Your task to perform on an android device: I want to create a reminder to buy new Balance hiking shoes on the Schedule Planner app with a due date of December 23.
Image 1: 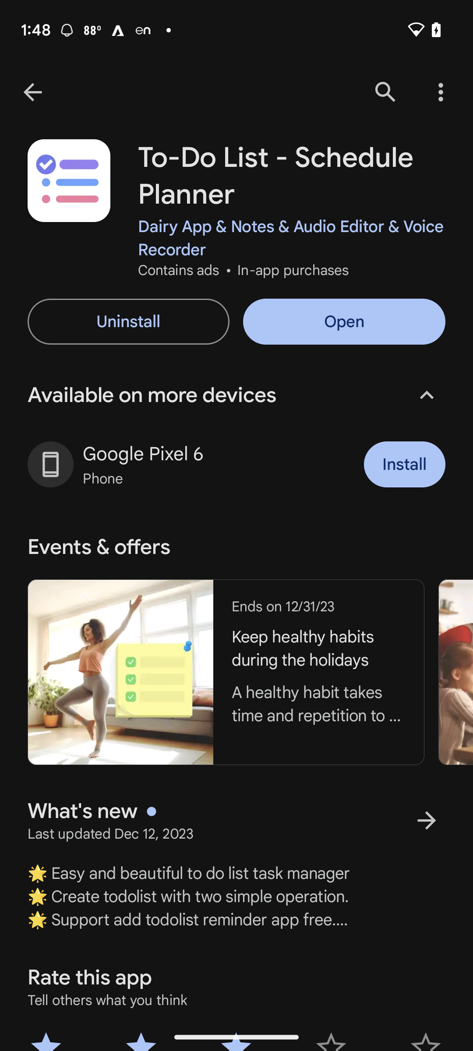
Open Schedule planner app
Step 1: click (344, 321)
Image 2: 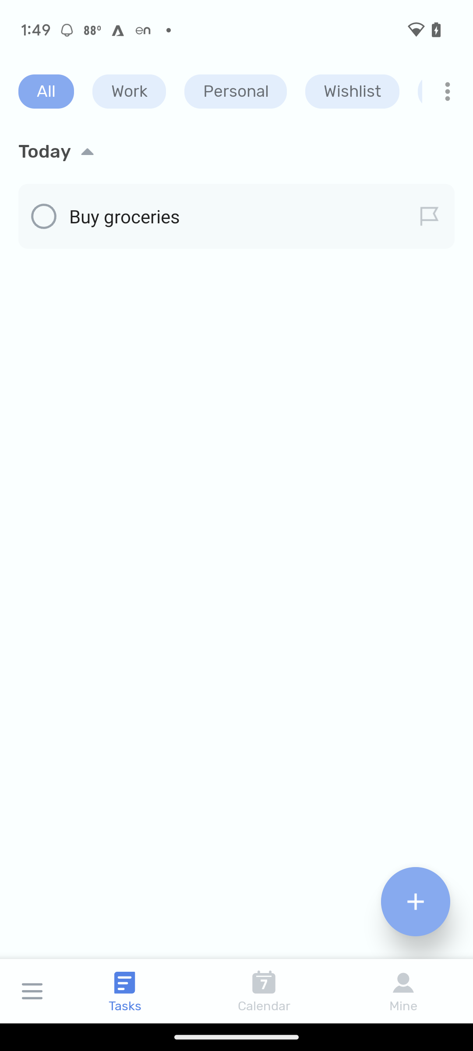
Click on the add icon
Step 2: click (414, 899)
Image 3: 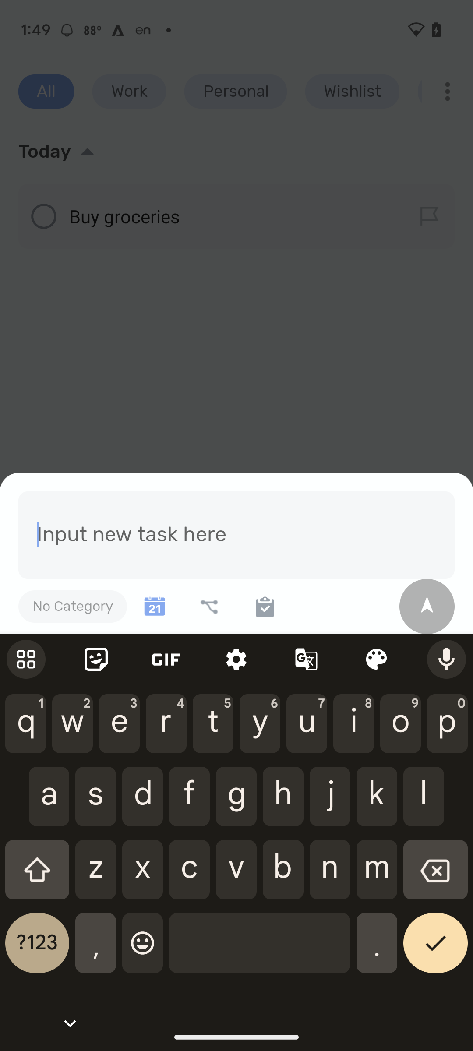
Add the goal
Step 3: type "Buy New Balance Hiking shoes"
Image 4: 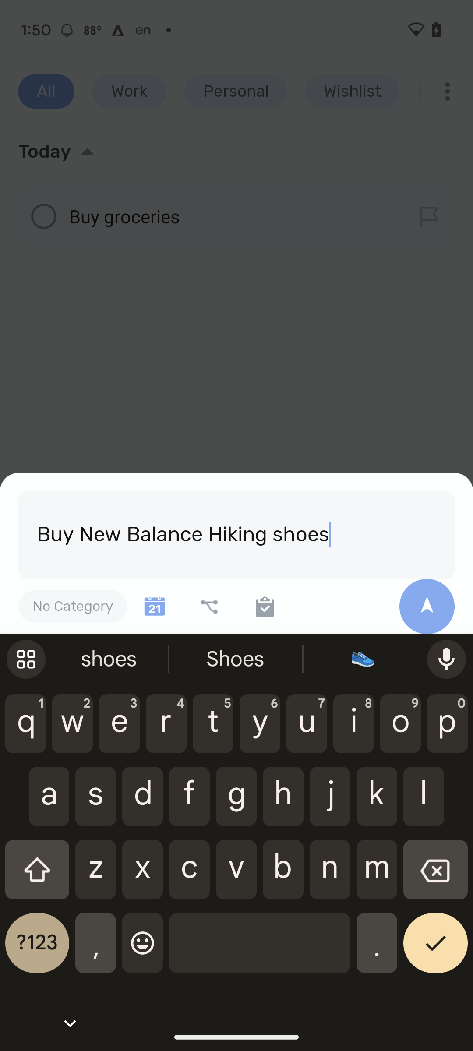
Click on the date
Step 4: click (154, 607)
Image 5: 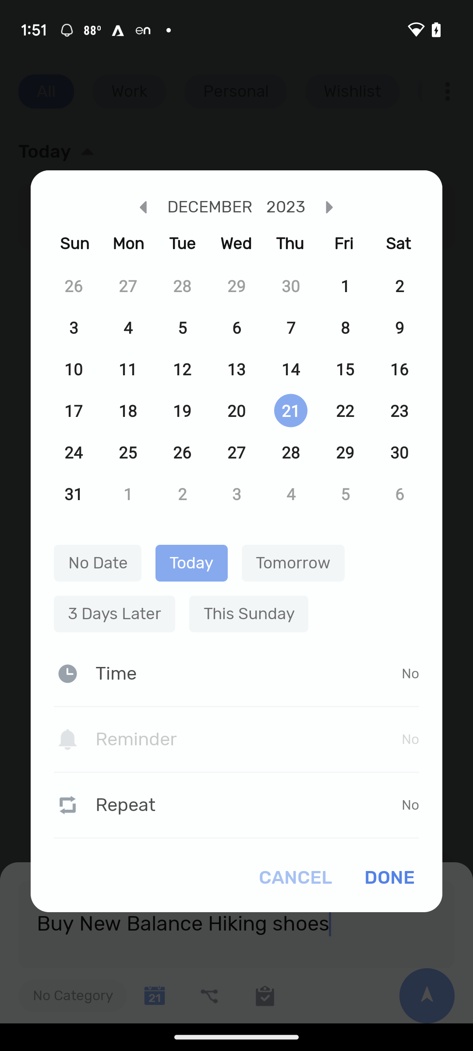
Select 23
Step 5: click (392, 404)
Image 6: 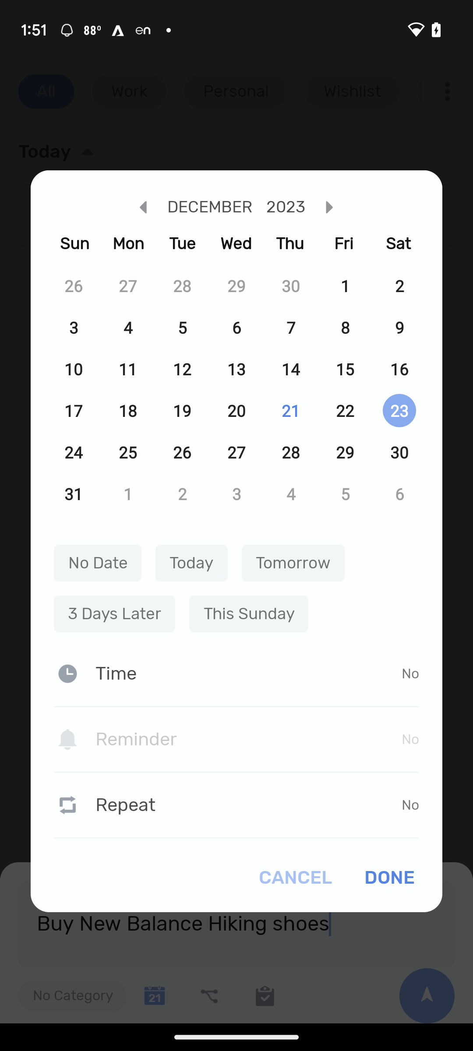
Click on done
Step 6: click (389, 878)
Image 7: 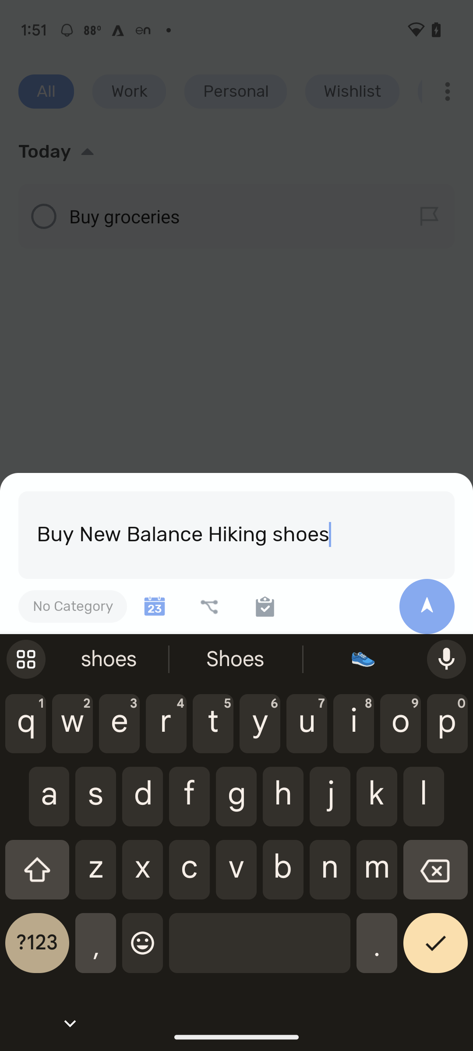
Click on done
Step 7: click (428, 598)
Image 8: 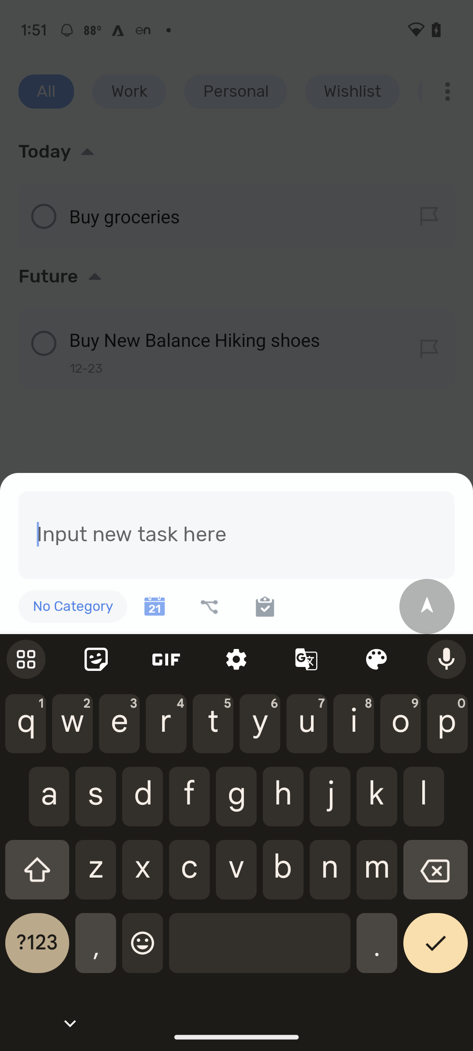
Click on done
Step 8: press back button
Image 9: 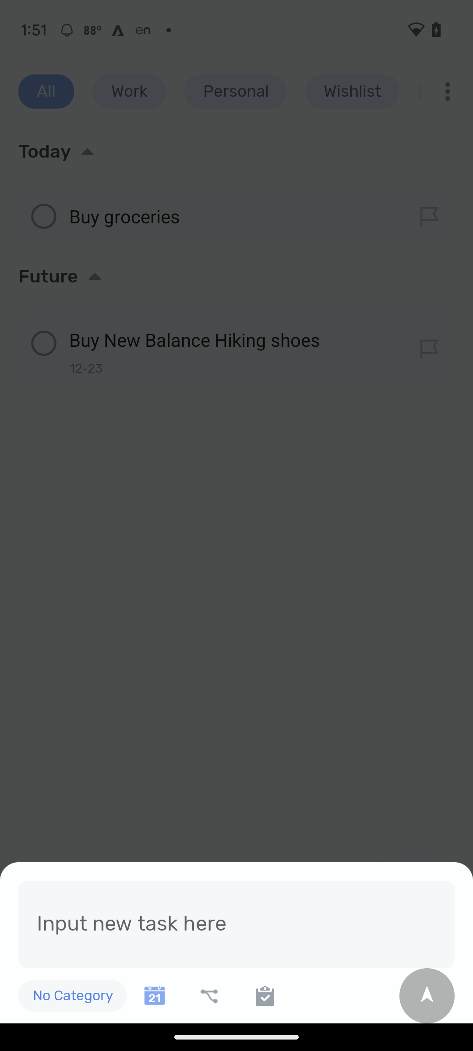
Click on done
Step 9: click (346, 461)